Your task to perform on an android device: The Guests liked the 3 Ingredient avocado Semifreddo cake very much and I got appreciated for the same, save the 3 Ingredient avocado Semifreddo in the My first cookbook Recipe to try it again Kitchen Stories app
Image 0: 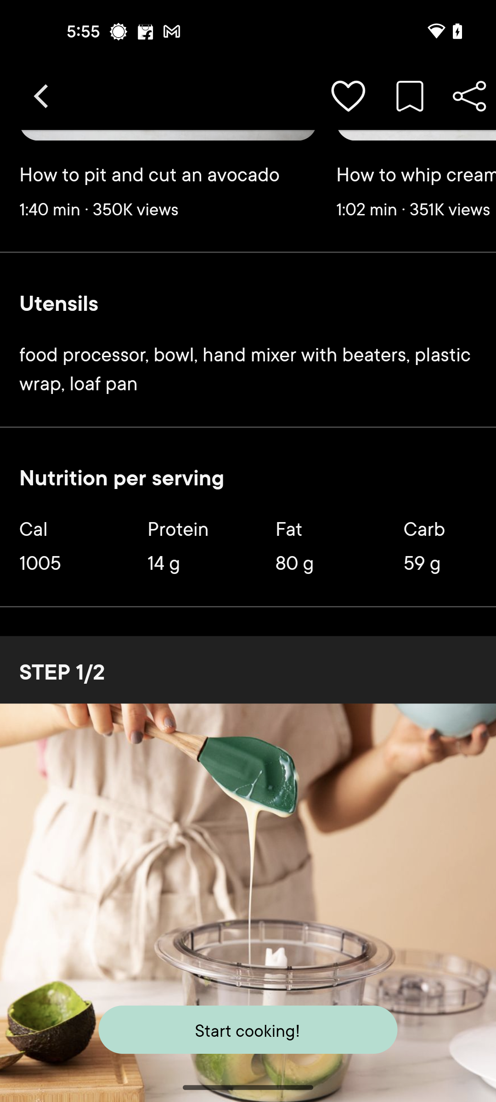
Click on the Save button at the top of the screen
Step 0: click (409, 96)
Image 2: 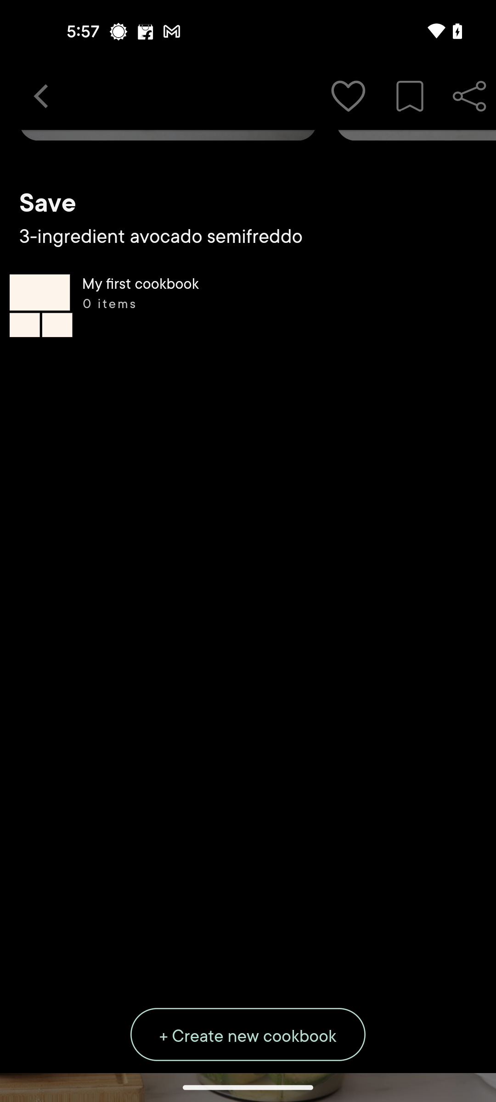
Select the My first book
Step 2: click (248, 633)